Your task to perform on an android device: Snooze the reminder Wedding for 10 minutes in the Important category
Image 0: 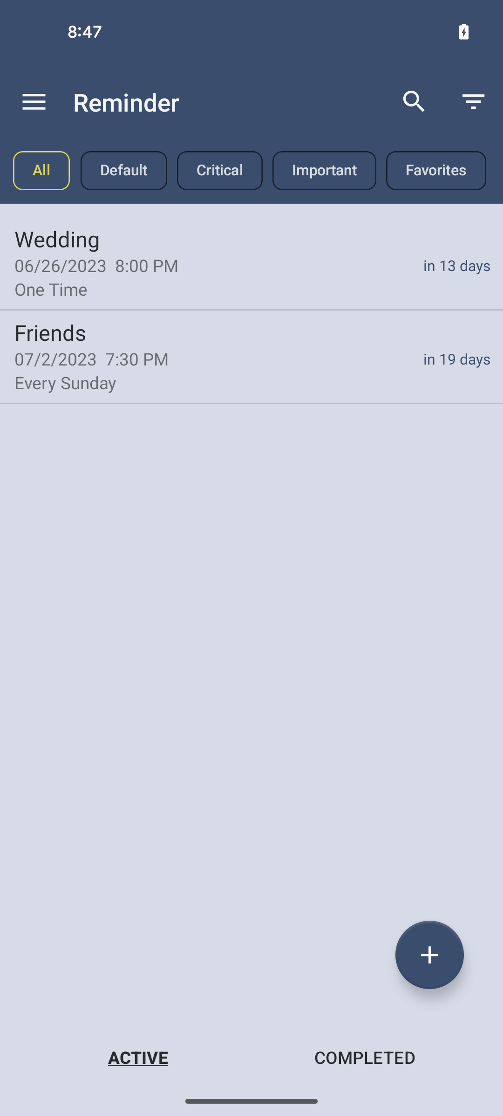
click on Wedding reminder
Step 0: click (53, 239)
Image 1: 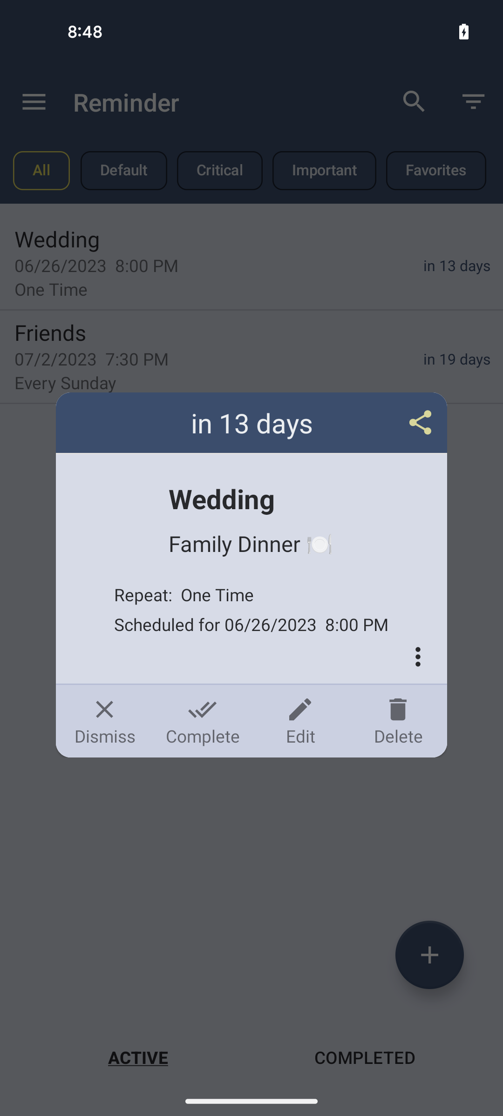
click on Edit option
Step 1: click (300, 721)
Image 2: 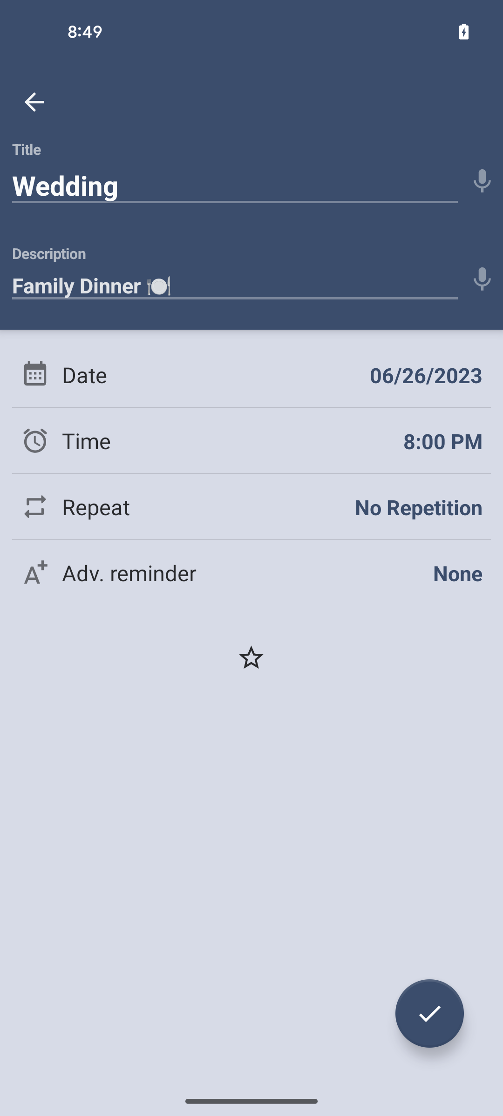
click on star icon to view the snooze category
Step 2: click (251, 657)
Image 3: 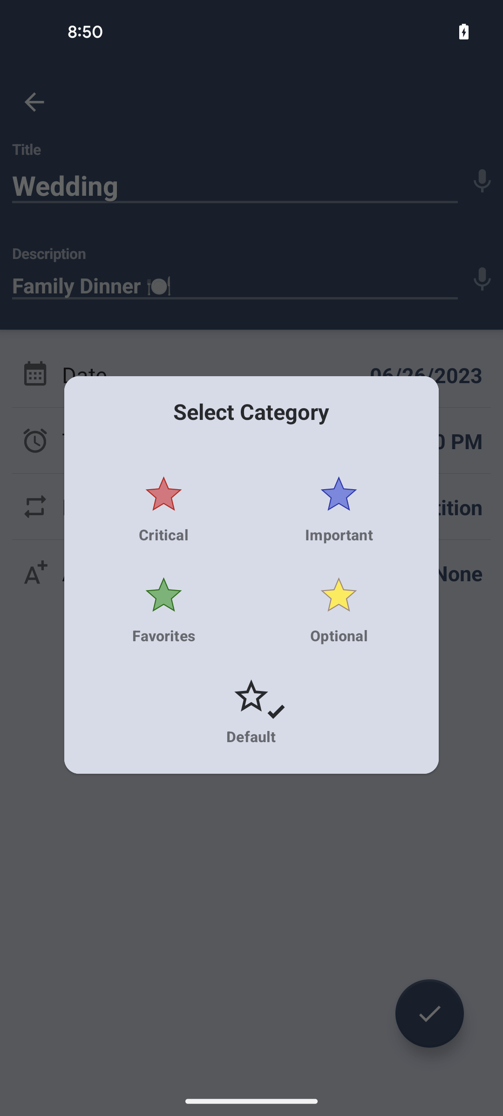
select Important
Step 3: click (339, 509)
Image 4: 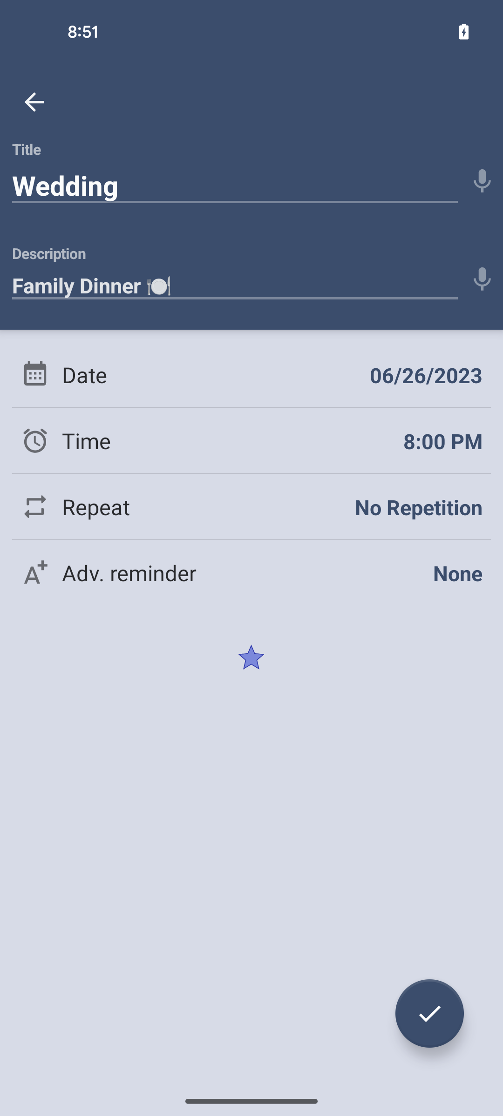
click on the tick icon at the bottom right corner of the screen to save it
Step 4: click (429, 1013)